Your task to perform on an android device: Open the Code Editor app, Save the current open file
Image 0: 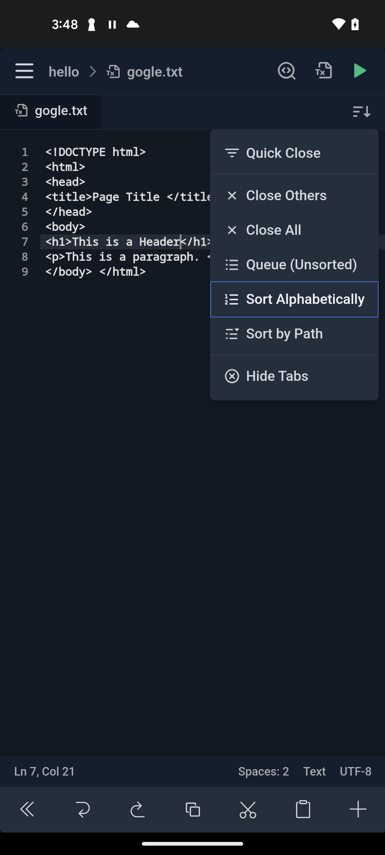
Open the Code Editor app
Step 0: open app "Code Editor"
Image 1: 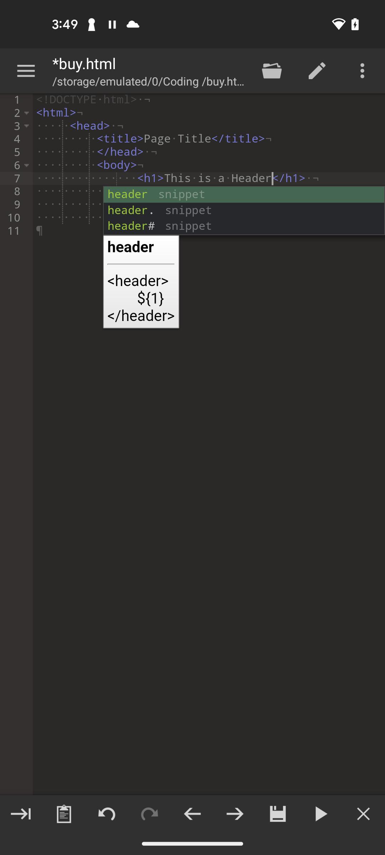
Click on the save icon at the bottom of the screen
Step 1: click (278, 814)
Image 2: 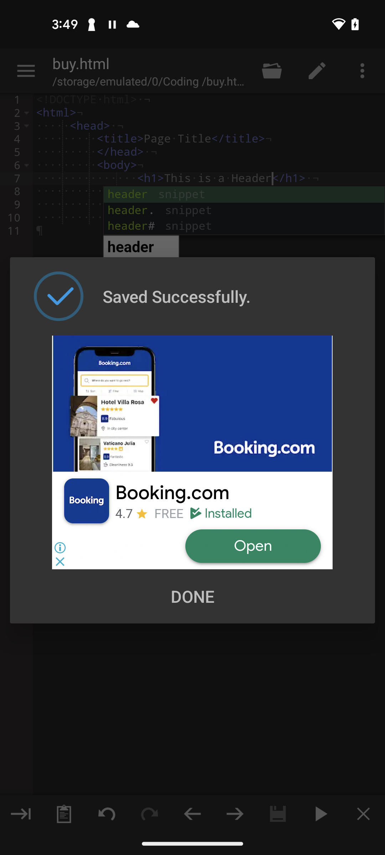
Click on the Done button
Step 2: click (192, 596)